Your task to perform on an android device: I would like to share the recording to my mom at violetvanloon67@gmail.com so she could listen to it as well.
Image 0: 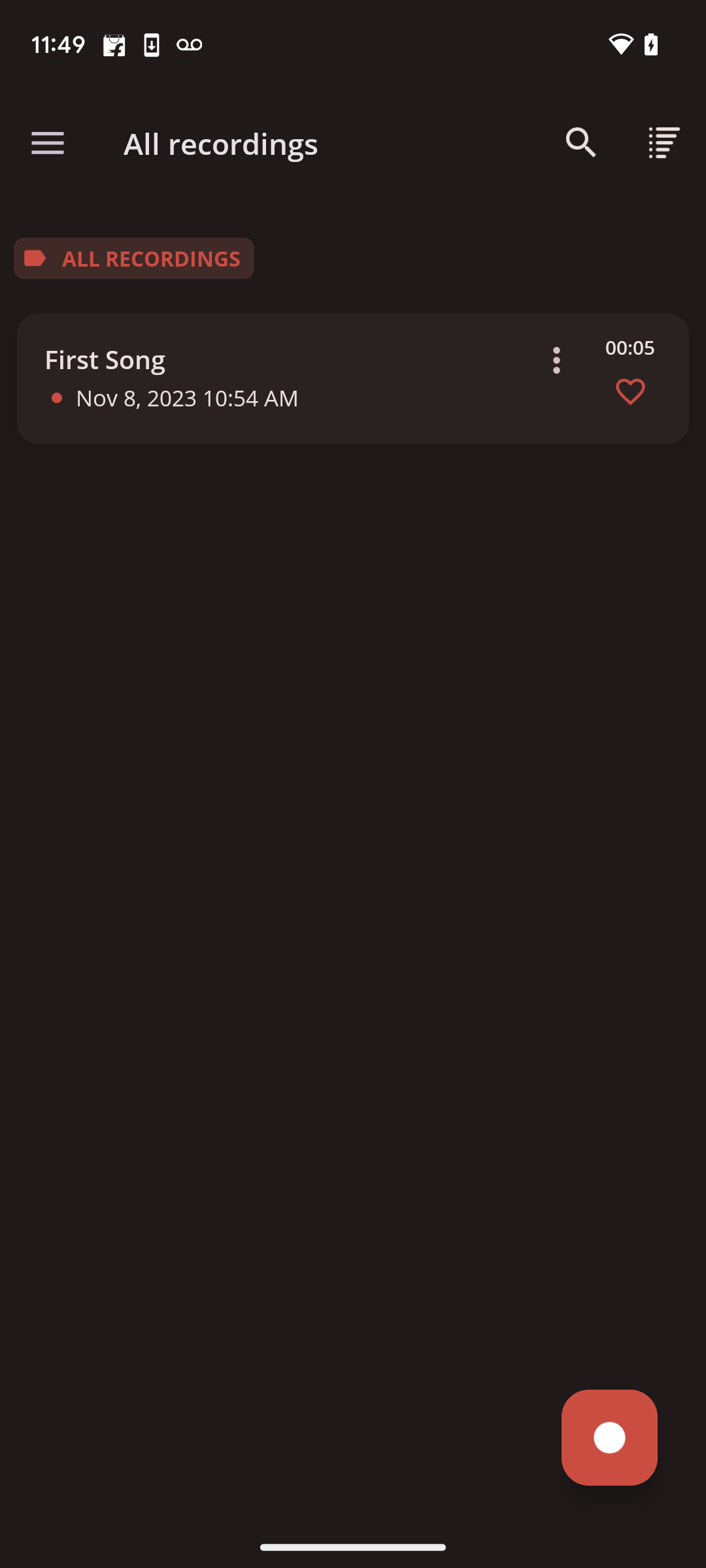
Click on the three dot menu on the recording detail card.
Step 0: click (556, 360)
Image 1: 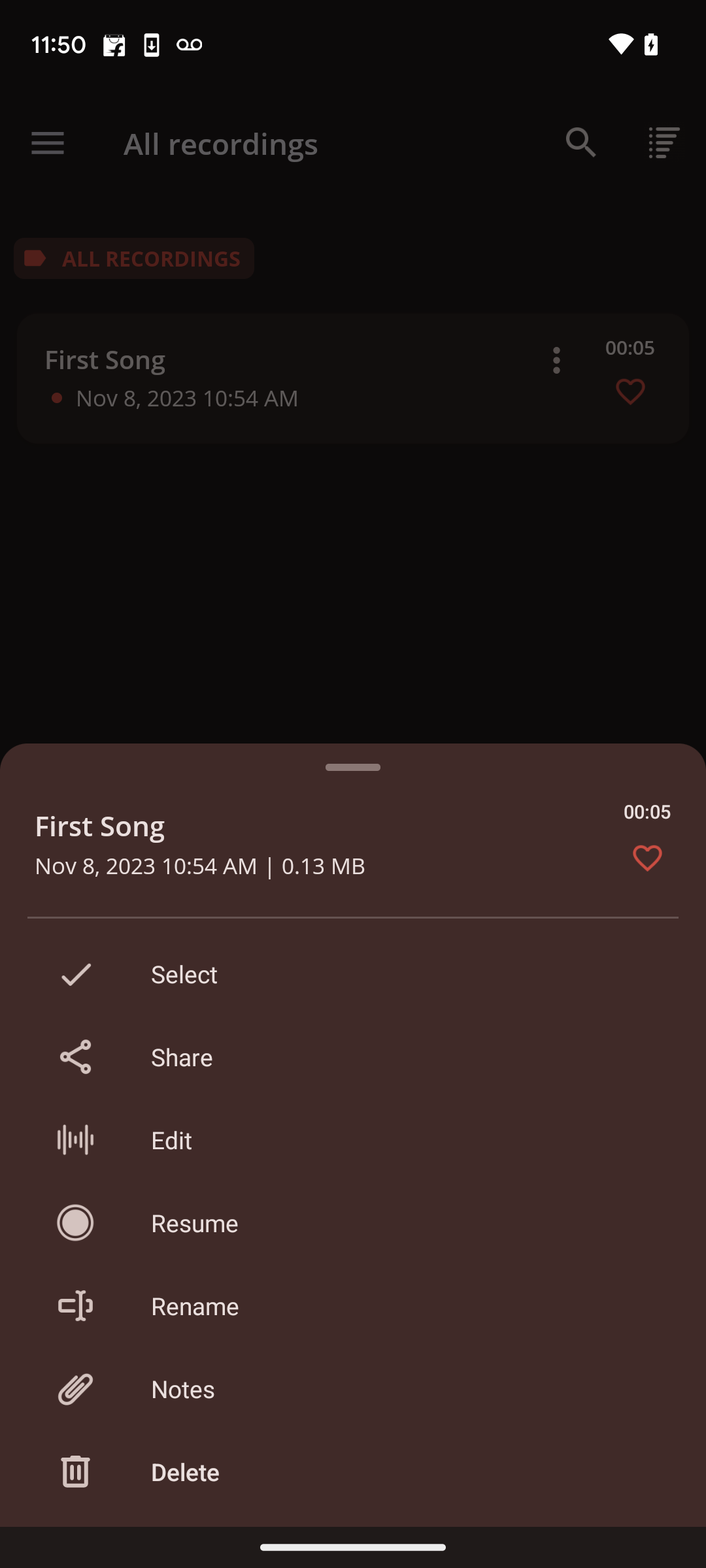
Click on the Share option.
Step 1: click (353, 1056)
Image 2: 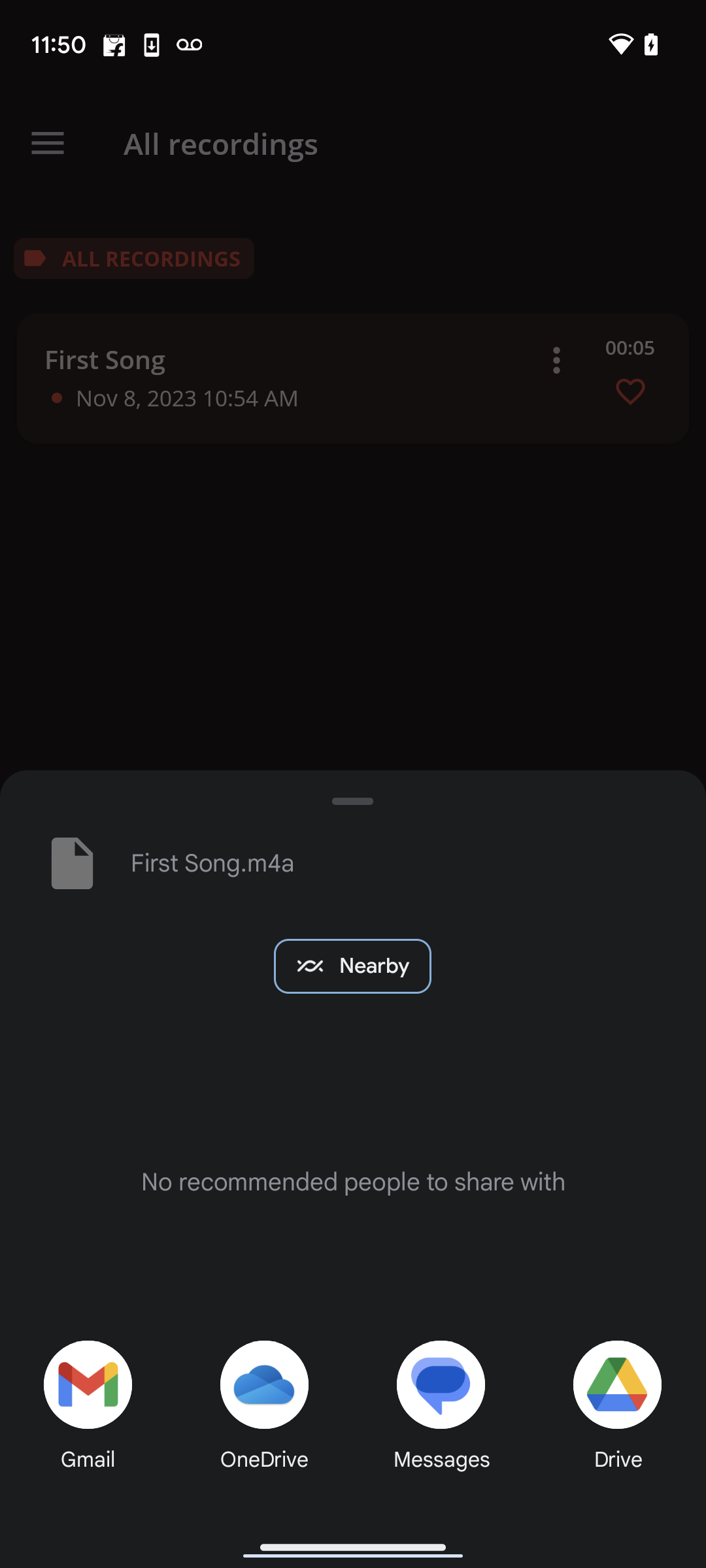
Click on the Gmail option.
Step 2: click (87, 1384)
Image 3: 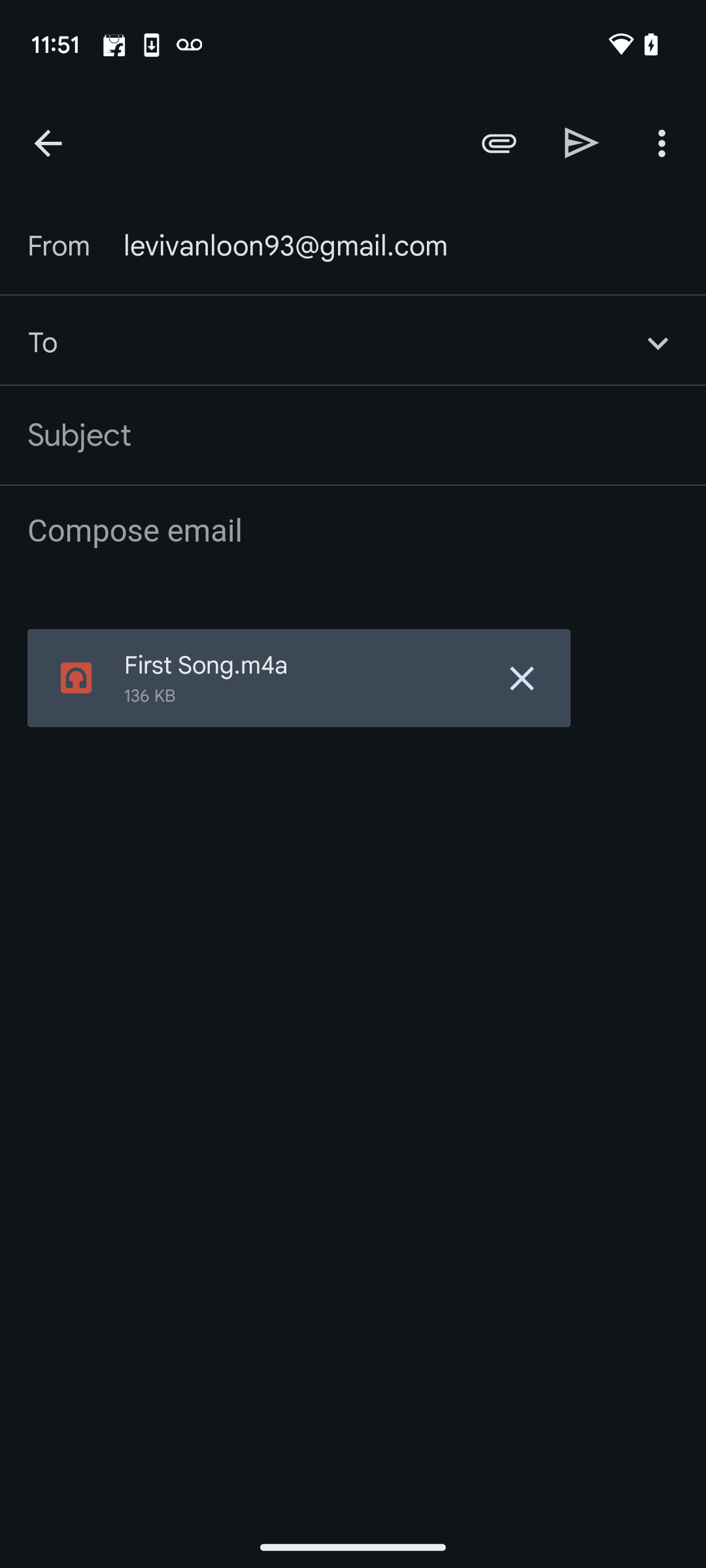
Enter violetvanloon67@gmail.com in the 'To' text box.
Step 3: type "violetvanloon67@gmail.com"
Image 4: 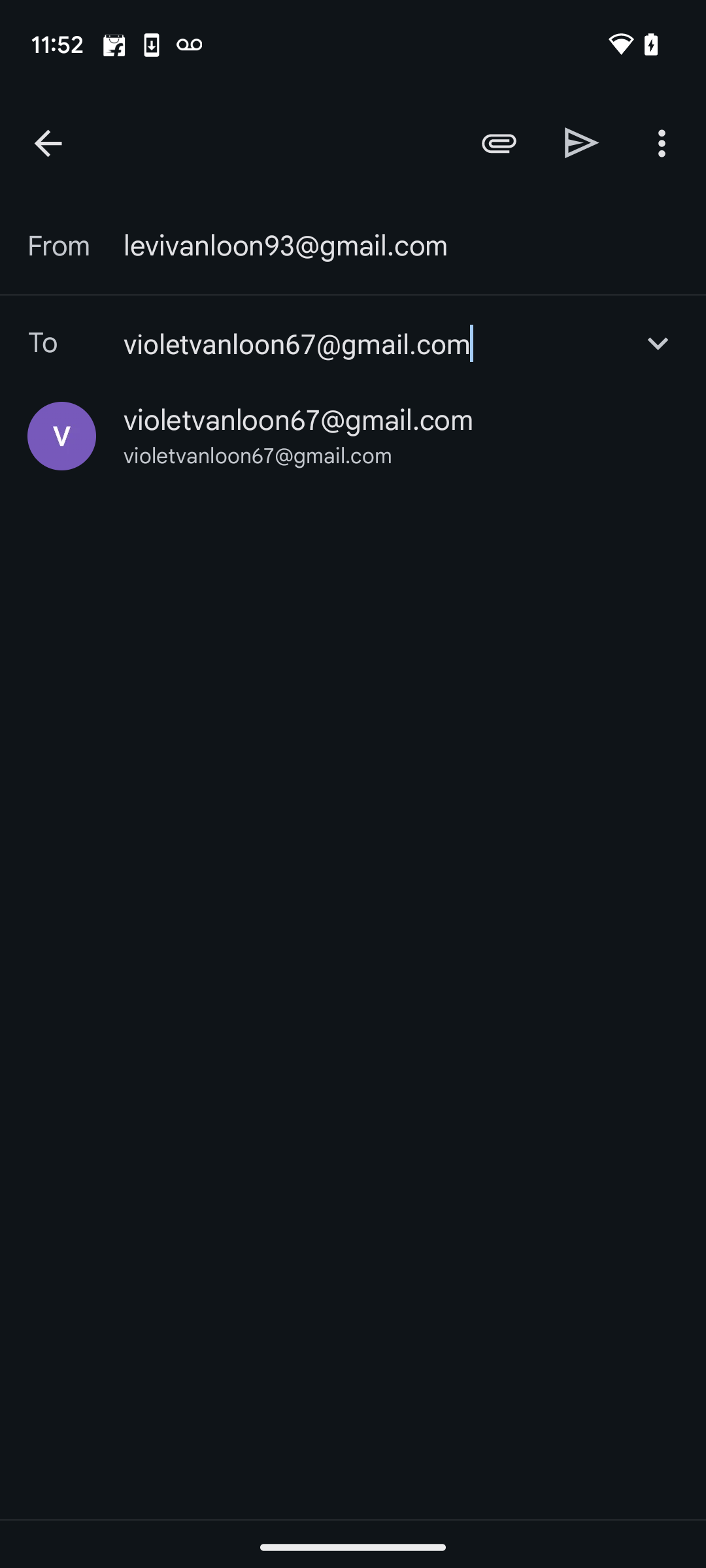
Click on the send option on the top right side of the screen.
Step 4: click (582, 142)